Your task to perform on an android device: Find the build number on settings
Image 0: 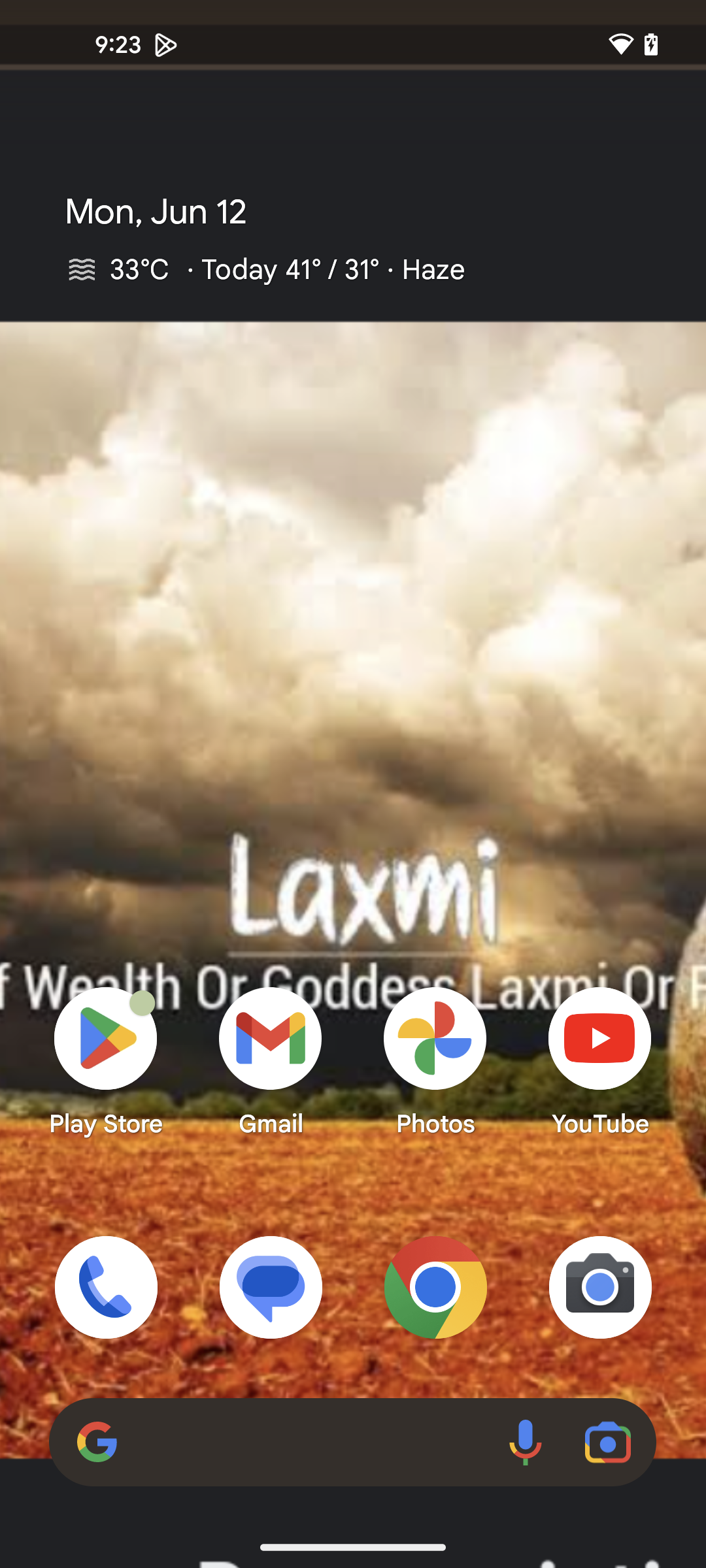
Open settings
Step 0: open app "Settings"
Image 1: 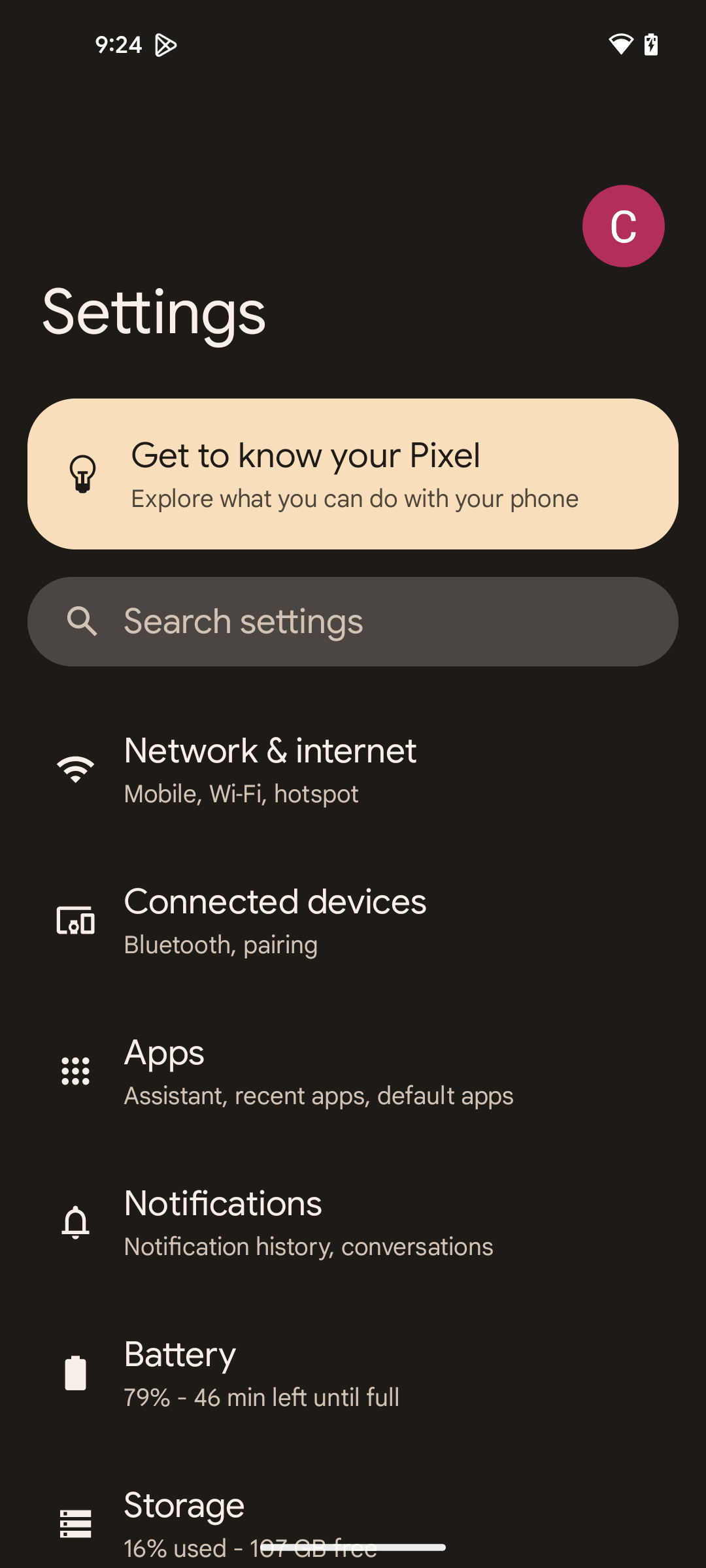
Scroll down for about phone
Step 1: scroll down
Image 2: 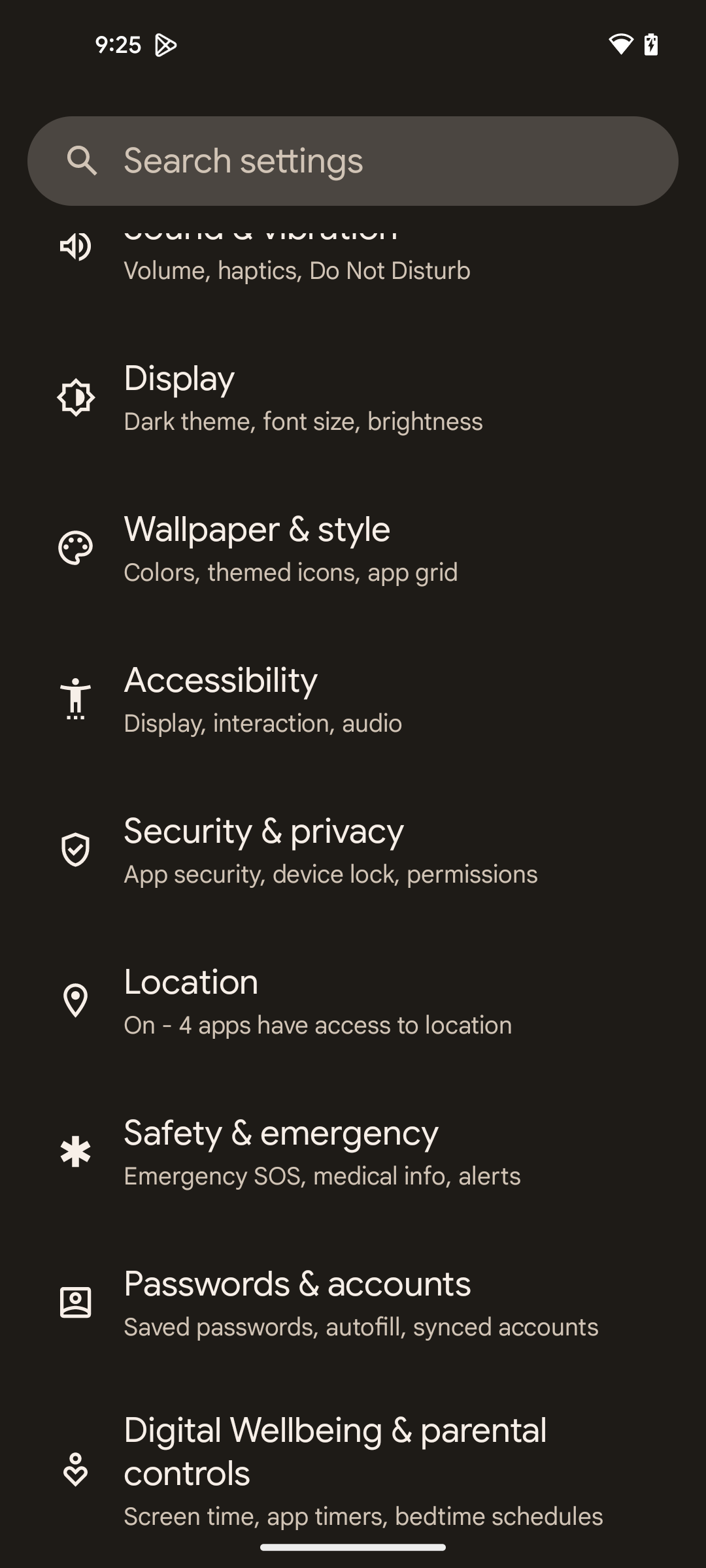
Scroll down for about phone
Step 2: scroll down
Image 3: 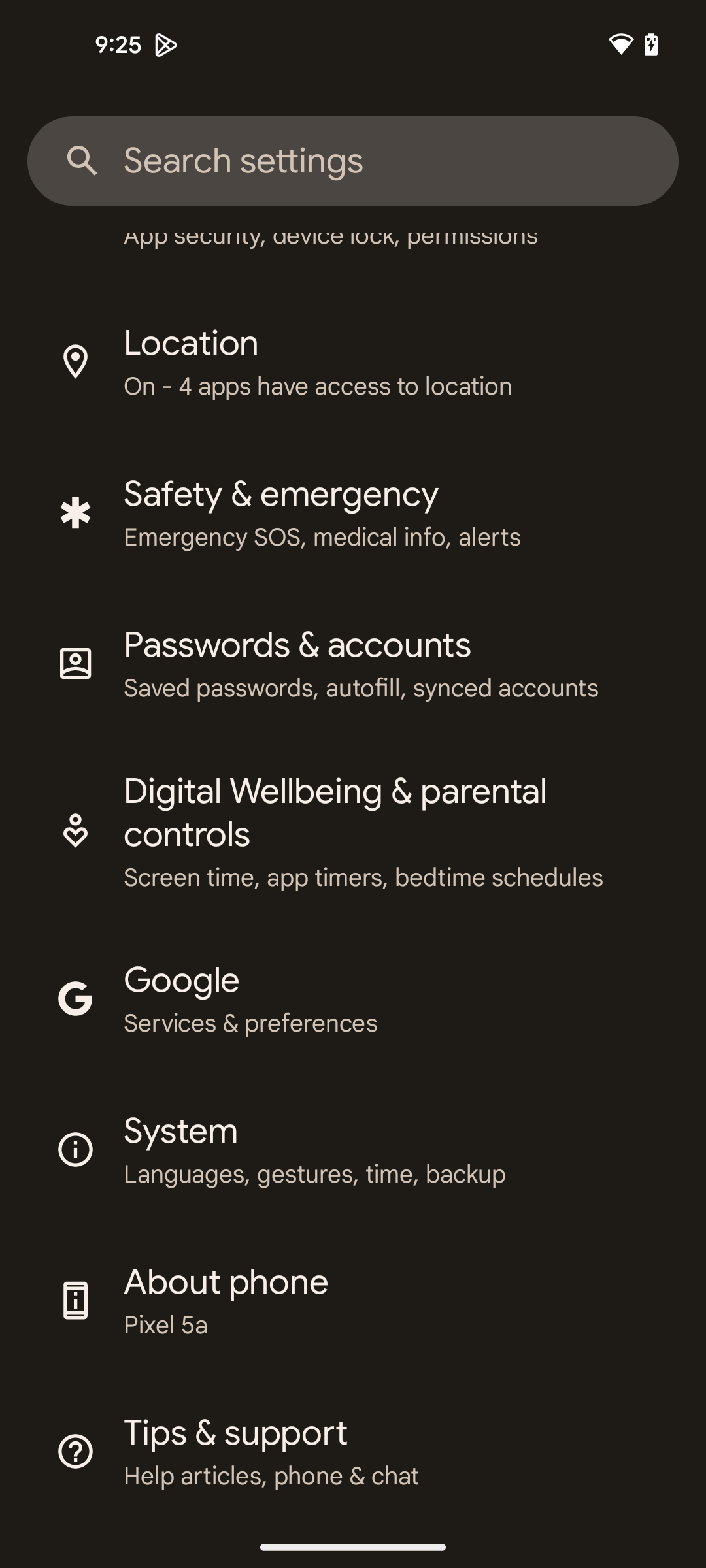
Click on the about phone
Step 3: click (226, 1282)
Image 4: 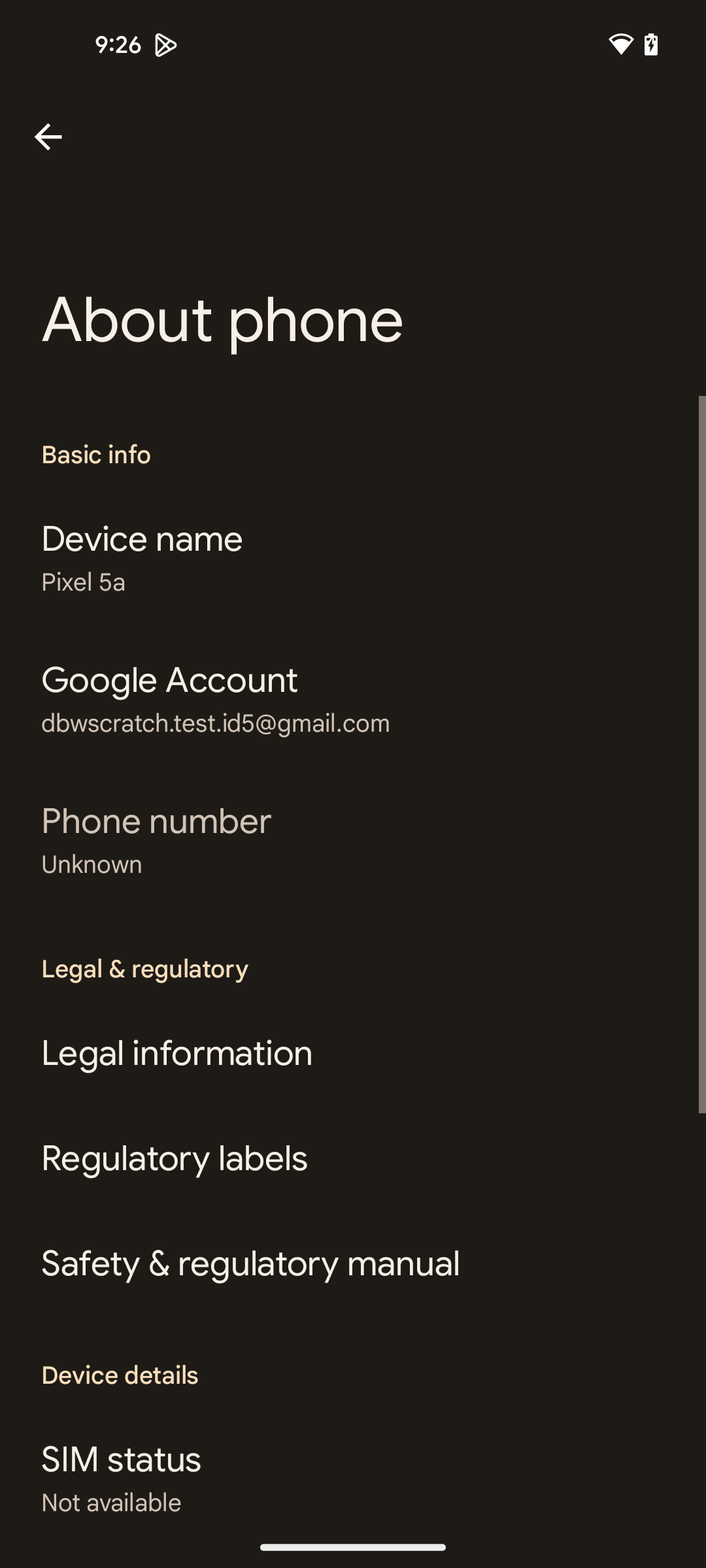
Scroll down for build number
Step 4: scroll down
Image 5: 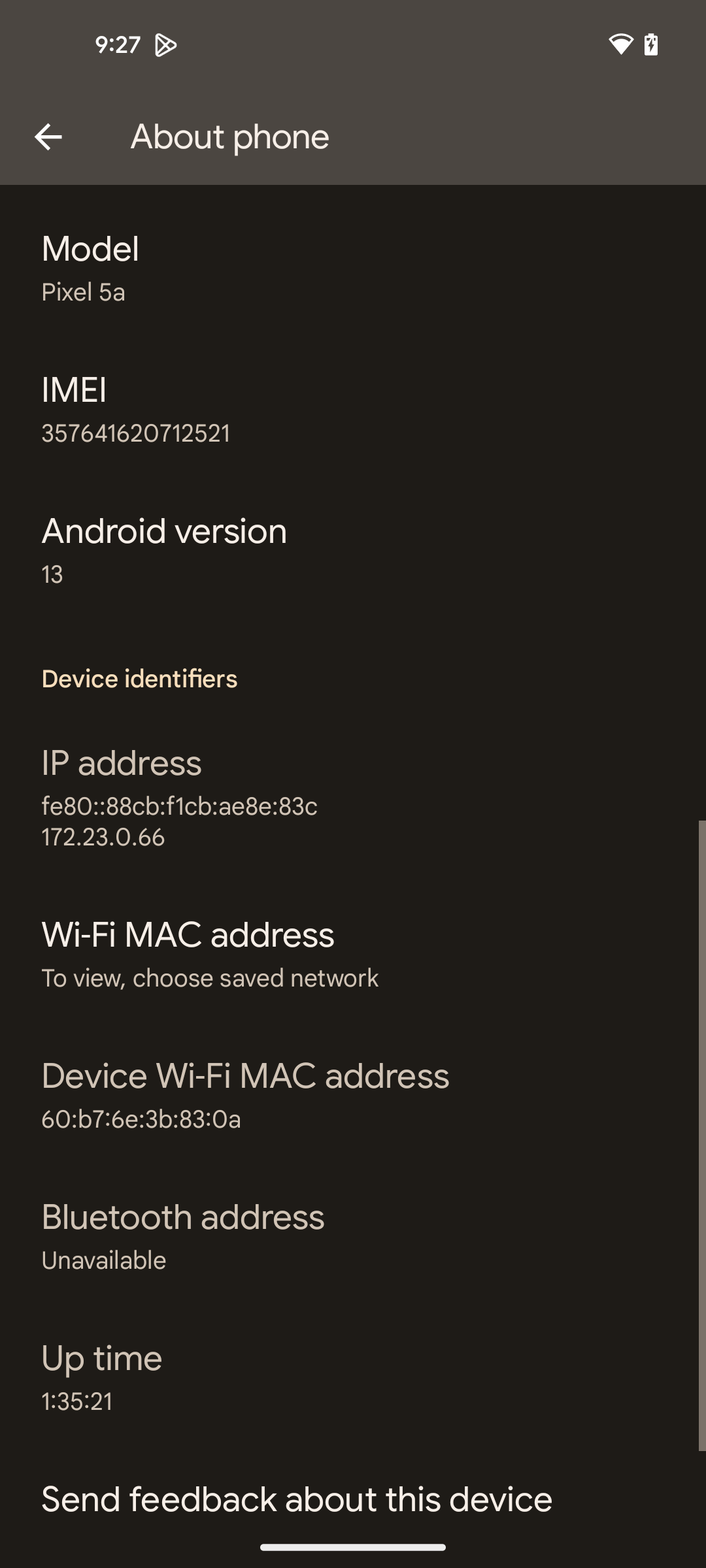
Scroll down for build number
Step 5: scroll down